Your task to perform on an android device:  View the walking mode for the same place and start the navigation.
Image 0: 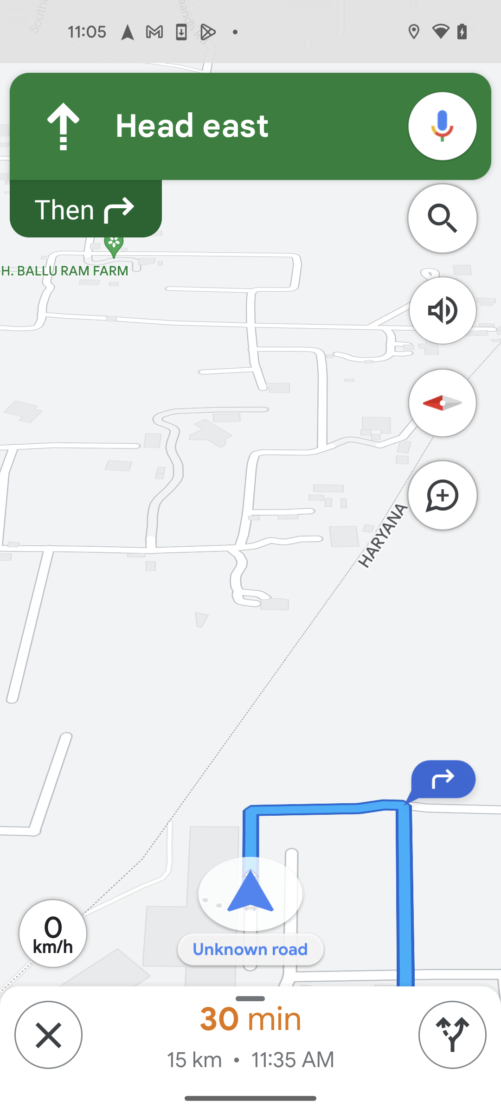
Go back to the previous screen
Step 0: press back button
Image 1: 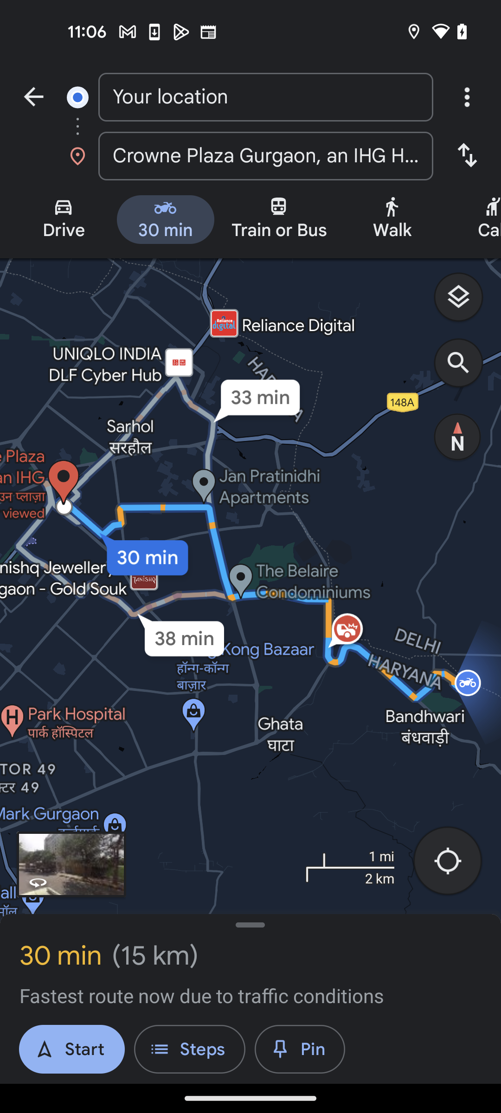
Click on Walk mode
Step 1: click (392, 230)
Image 2: 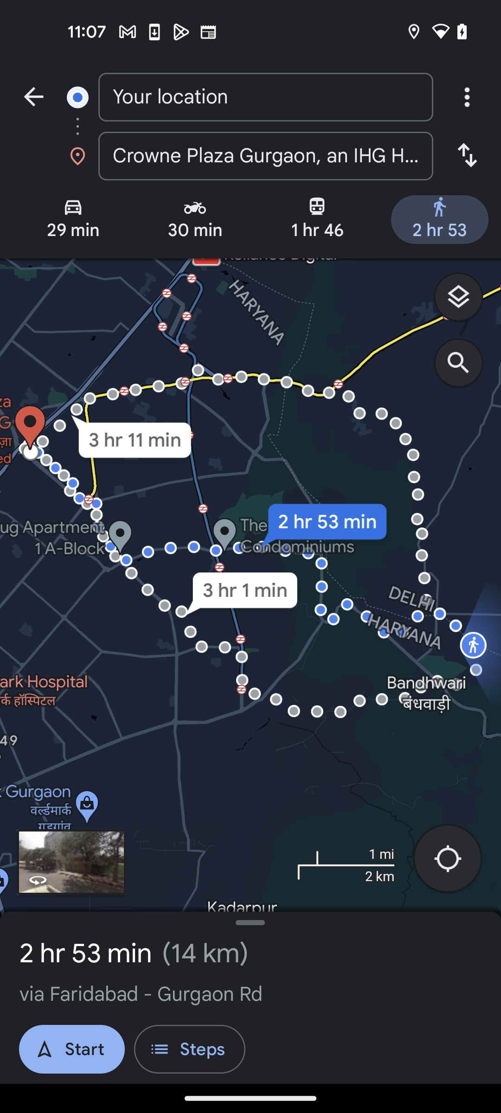
Click on Start button at the bottom left corner
Step 2: click (71, 1049)